Your task to perform on an android device: Search for event XYZ in the calendar app.
Image 0: 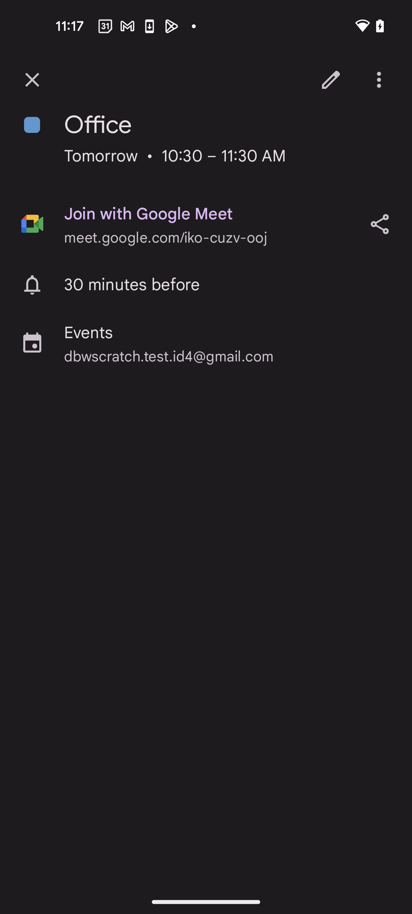
Go back to the previous screen
Step 0: press back button
Image 1: 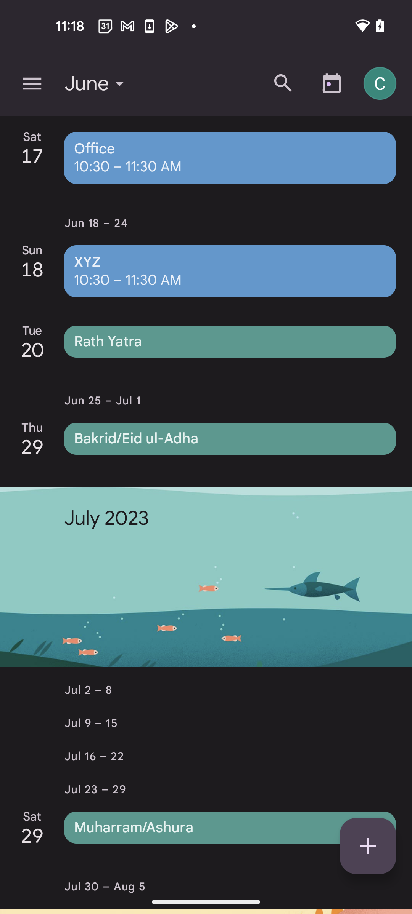
Click on Search icon at the top of the screen
Step 1: click (283, 83)
Image 2: 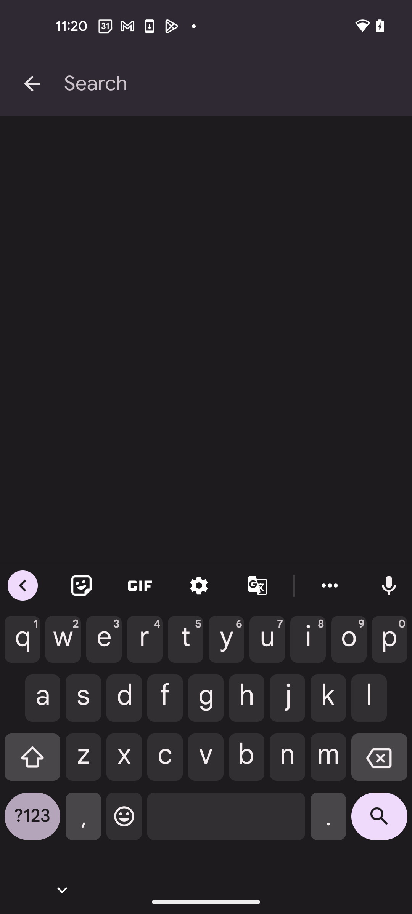
Search for XYZ
Step 2: type "XYZ"
Image 3: 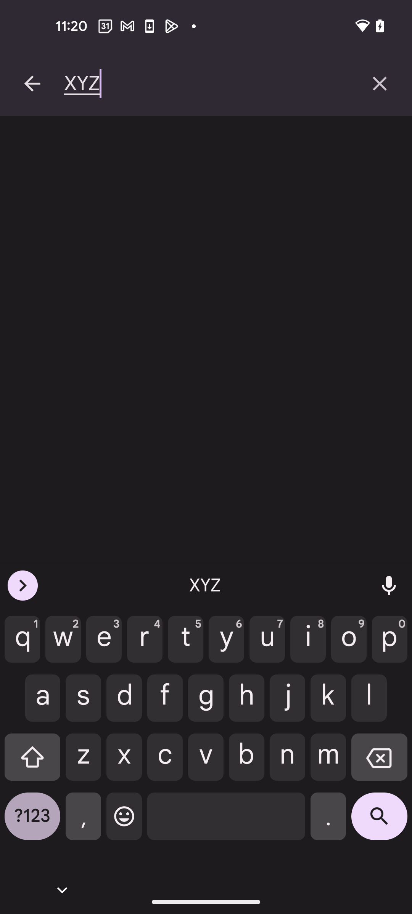
Click on Search icon at the bottom right corner
Step 3: click (379, 822)